Your task to perform on an android device: I have recently taken the image of a plant on my phone, and I want to know which plant this is, so on the Blossom app, scan the image of the plant so that I can know the name of the plant.
Image 0: 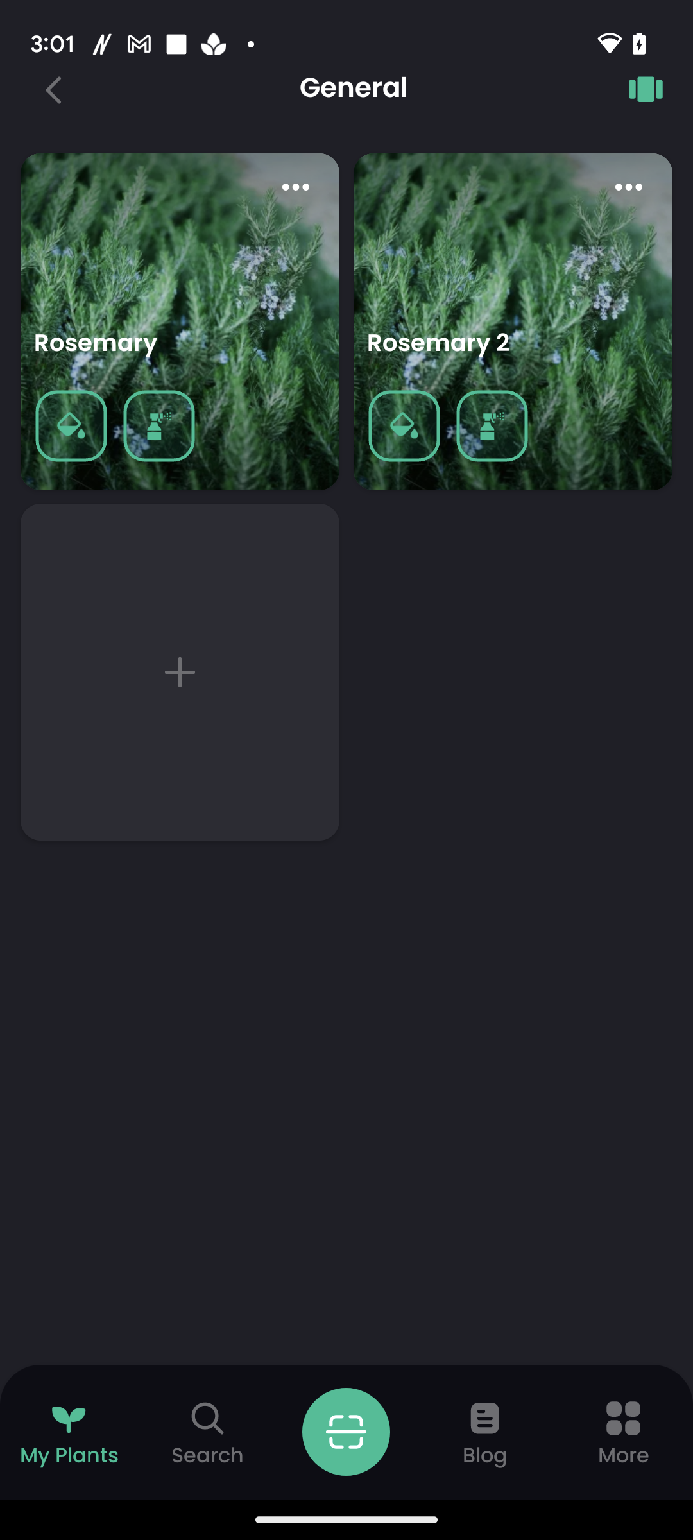
Open the Blossom app
Step 0: open app "Blossom"
Image 1: 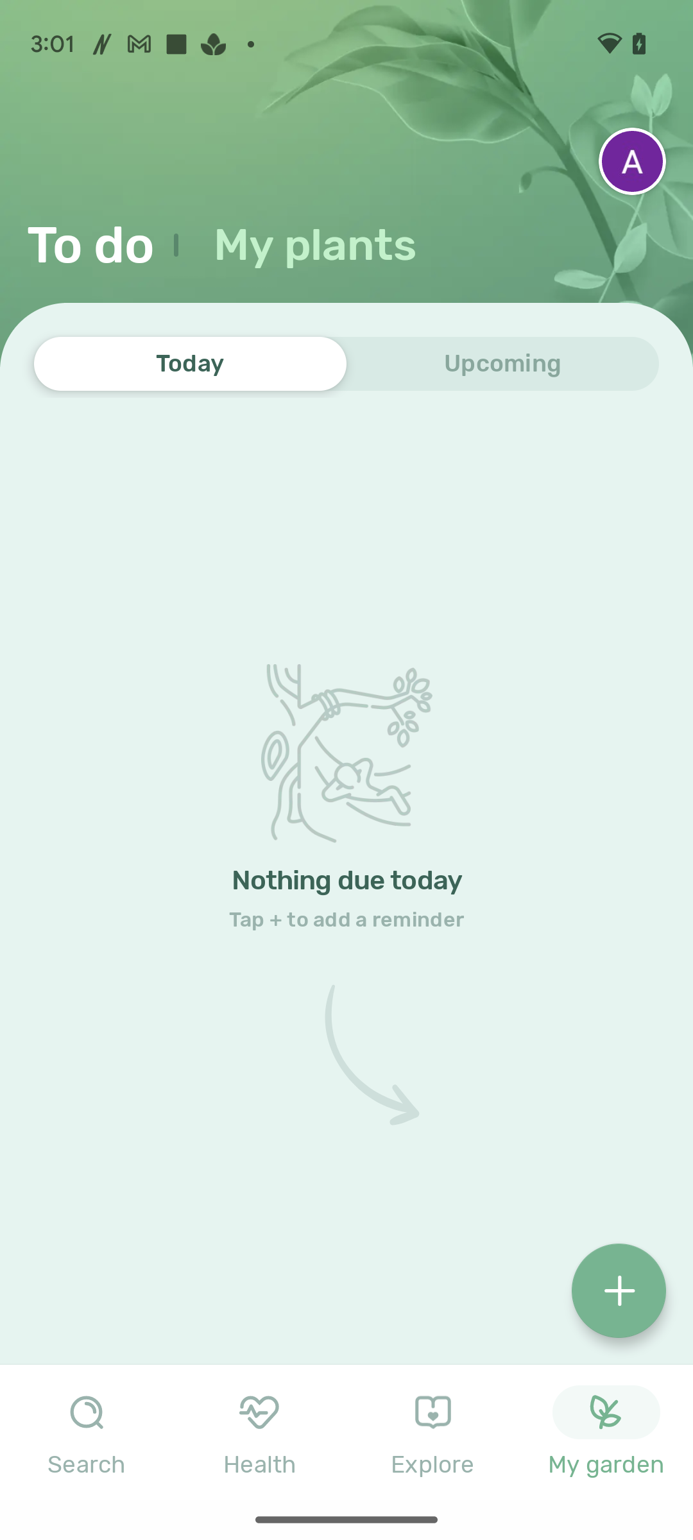
Click on the search tab at the bottom left corner of the screen.
Step 1: click (87, 1432)
Image 2: 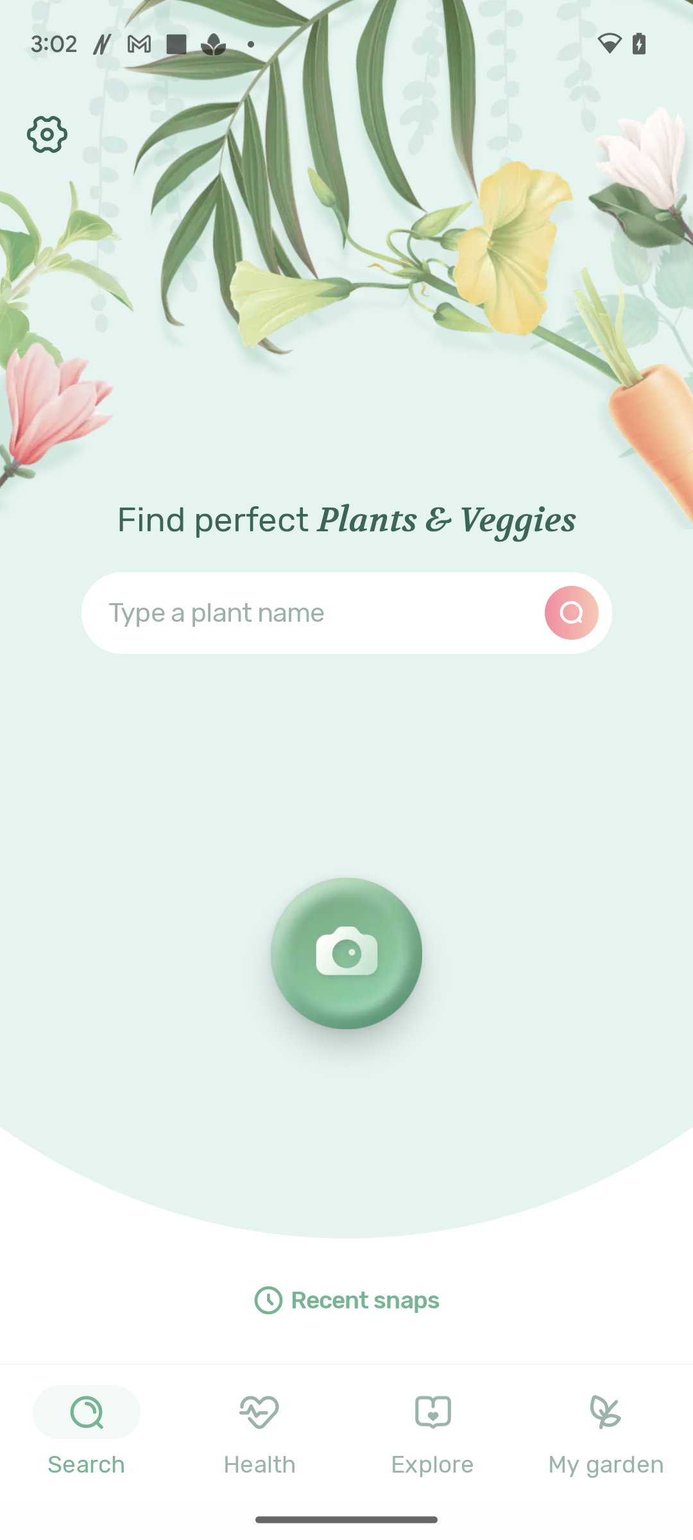
Click on the Camera icon.
Step 2: click (367, 968)
Image 3: 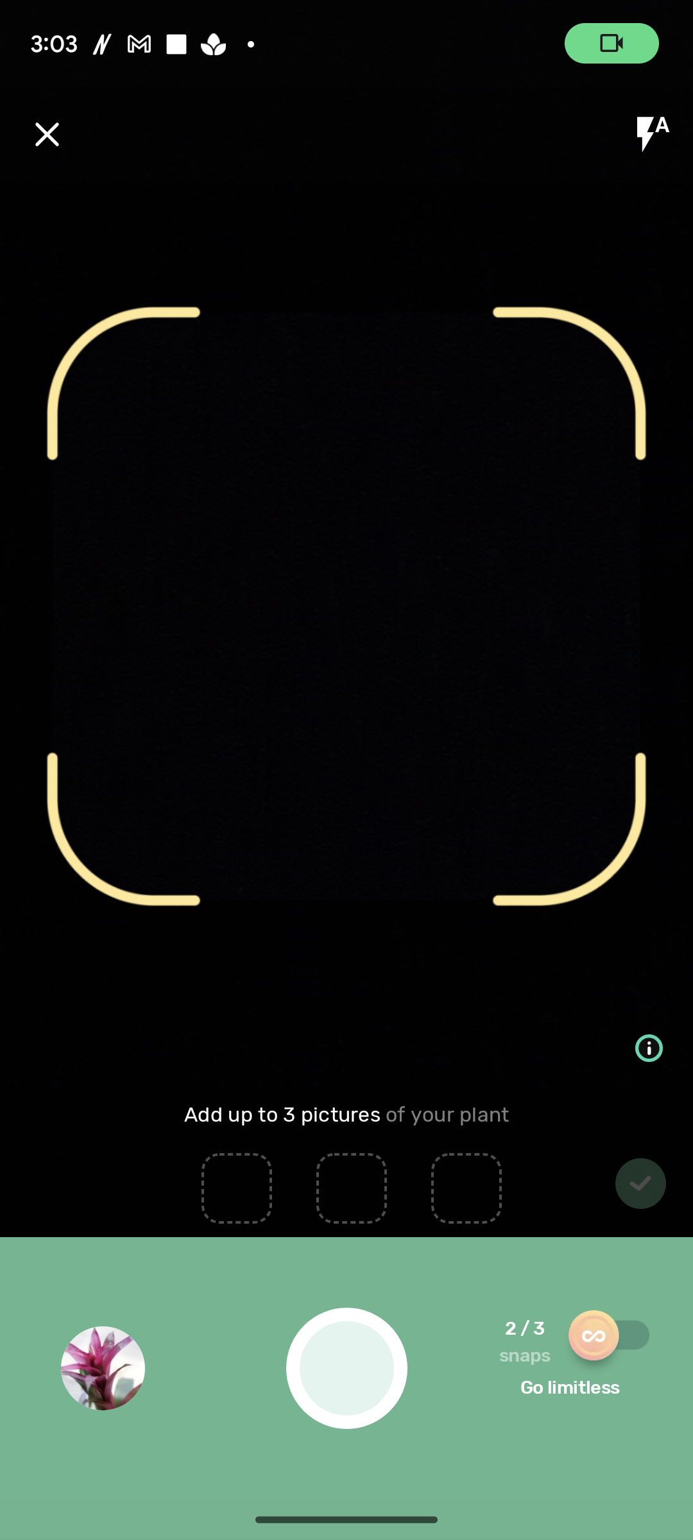
Click on the first image input box.
Step 3: click (234, 1170)
Image 4: 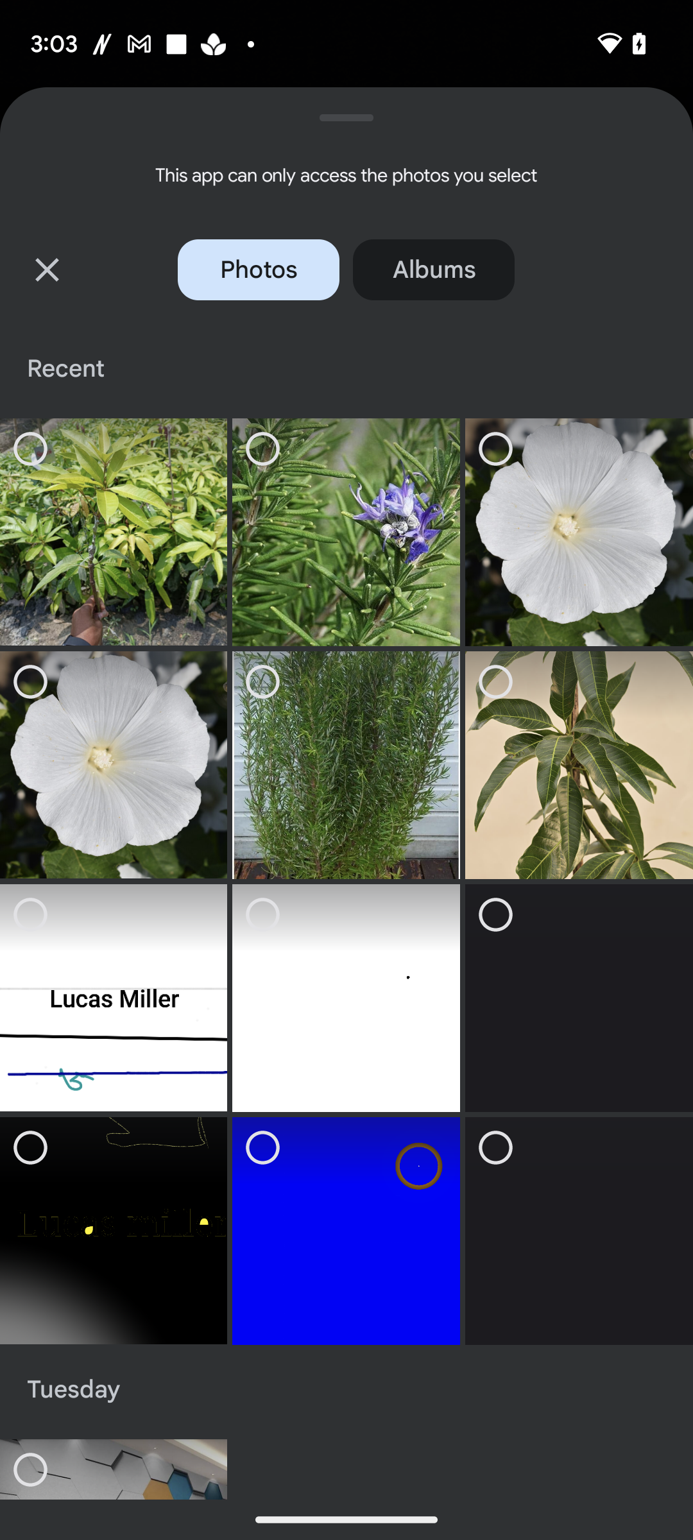
Click on the First image in the first row.
Step 4: click (113, 532)
Image 6: 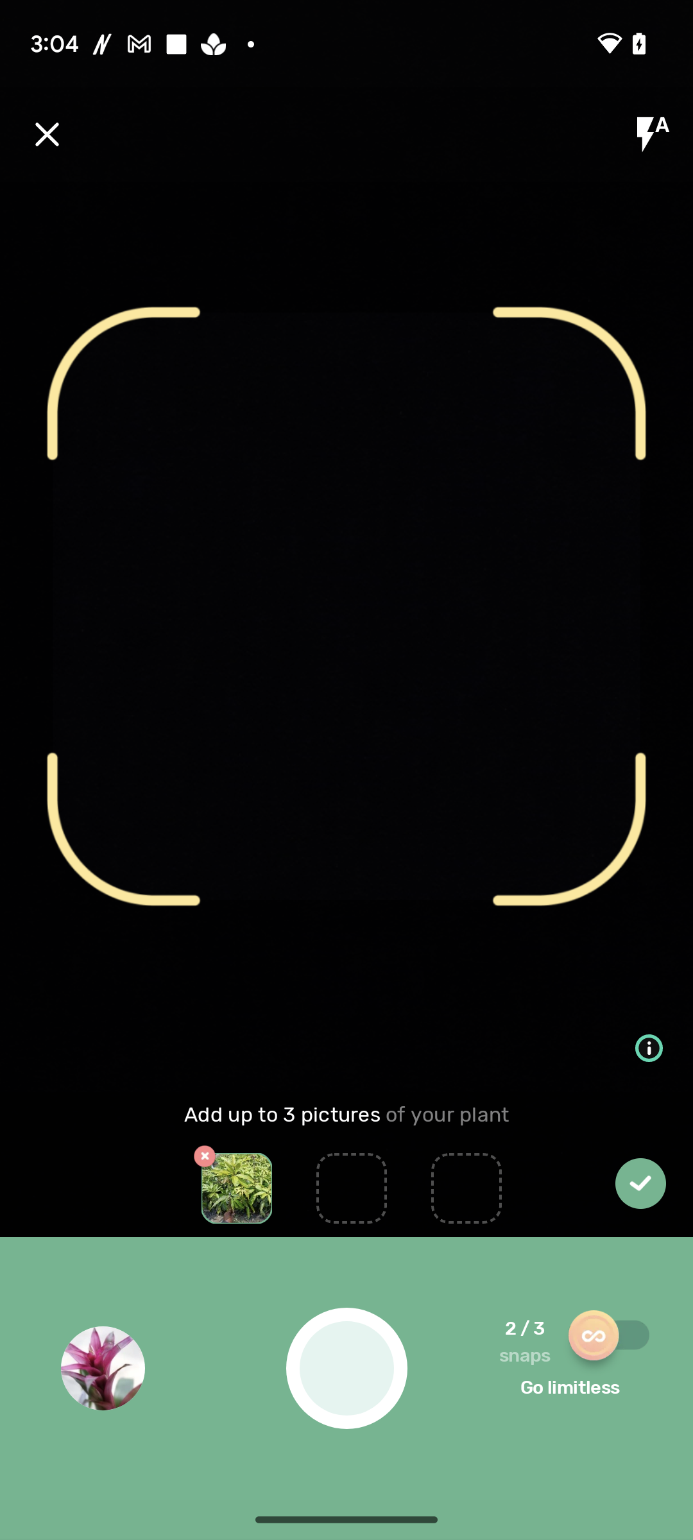
Click on the right tick icon.
Step 6: click (646, 1192)
Image 7: 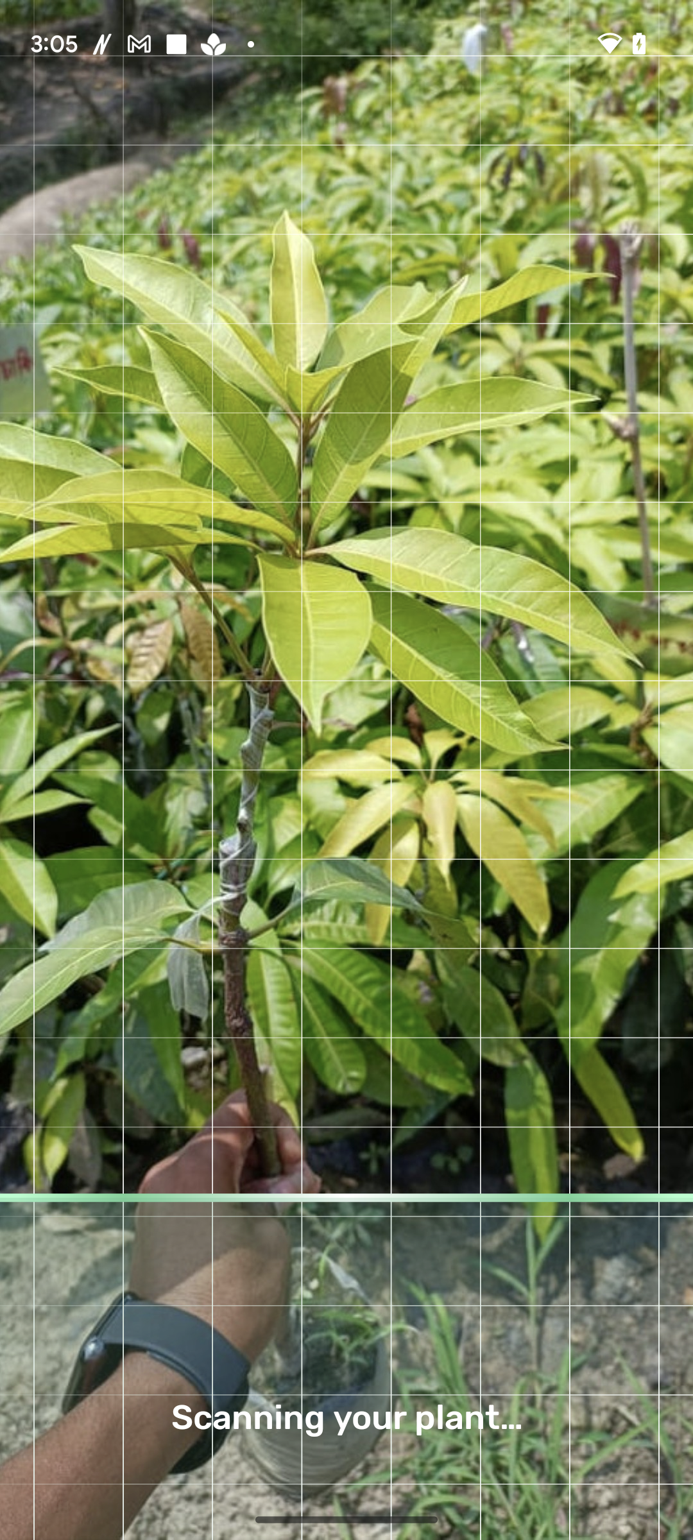
Click on the right tick icon.
Step 7: wait